Your task to perform on an android device: I am feeling a little bored and wanted to read something new. I opened the Qualityland book in the play books app.
Image 0: 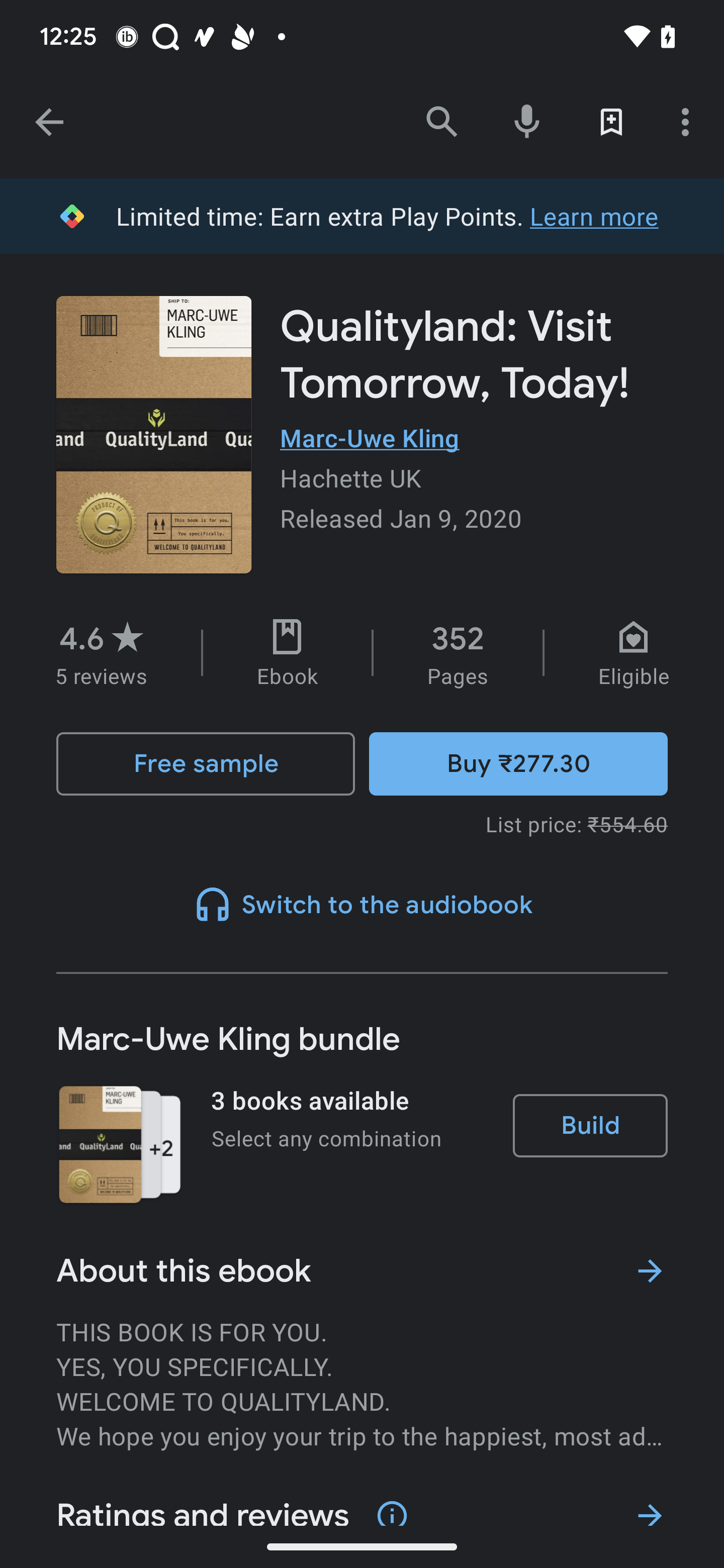
Click on the Free sample to open the book 
Step 0: click (205, 764)